Your task to perform on an android device: i want to use dolby on the app to set the sound quality on high.
Image 0: 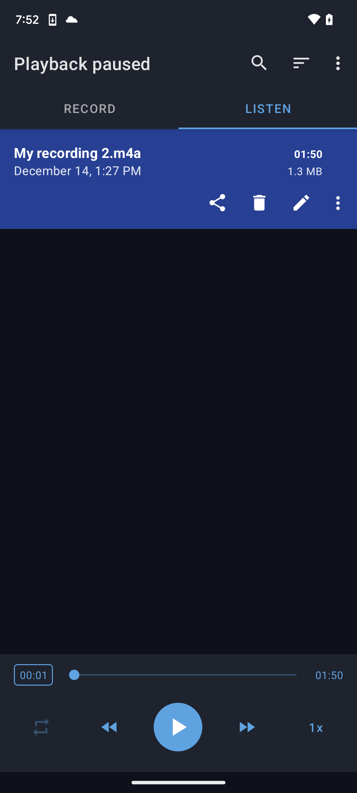
click on vertical three dot line at the upper right corner of the screen to set the sound quality
Step 0: click (339, 63)
Image 1: 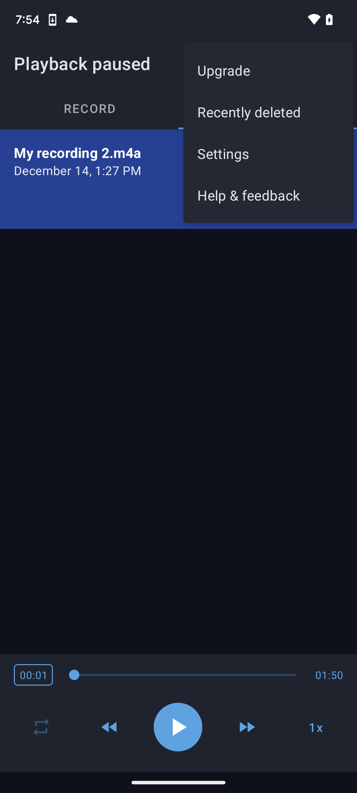
select last second option ( settings) from the pop up window 
Step 1: click (268, 153)
Image 2: 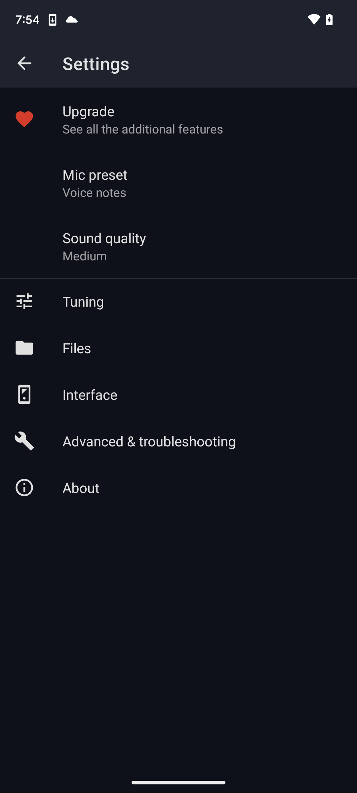
select sound quality option in the screen 
Step 2: click (85, 255)
Image 3: 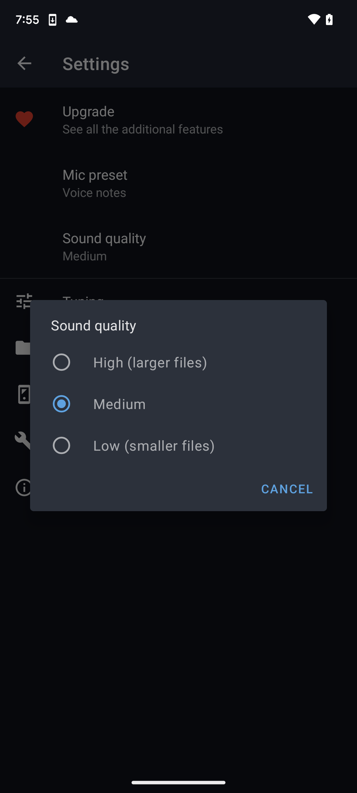
from the sound quality pop up window click on high at the center of the screen 
Step 3: click (178, 362)